Your task to perform on an android device: Open the Whisk app and search for the pizza recipe
Image 0: 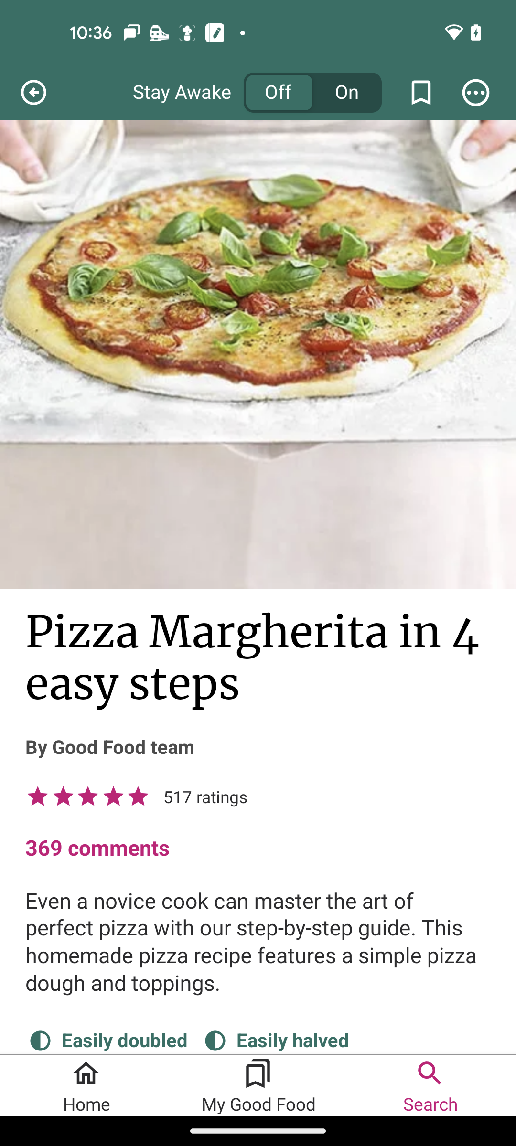
Open the Whisk app
Step 0: open app "Whisk"
Image 1: 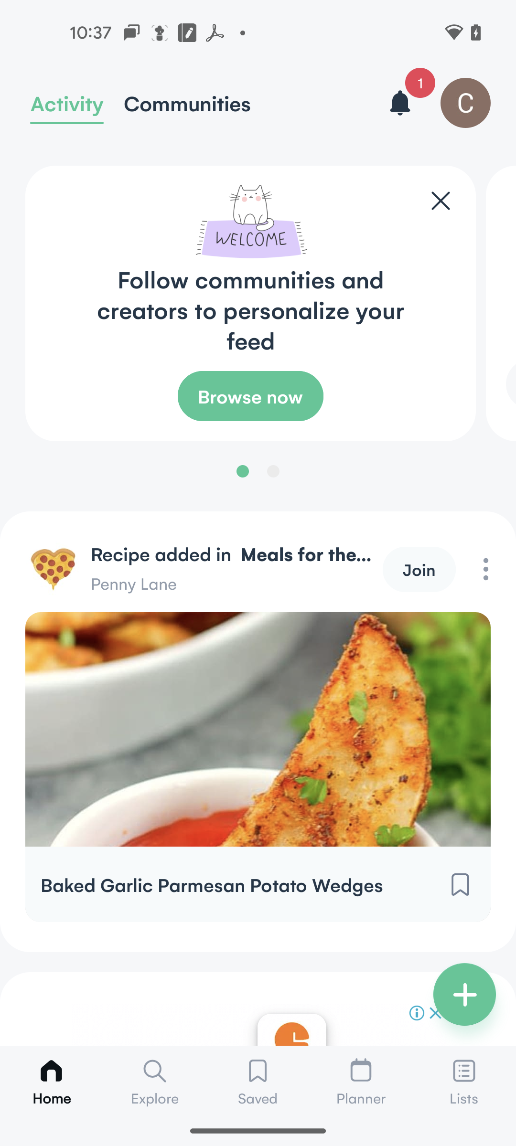
click on the explore tab
Step 1: click (155, 1081)
Image 2: 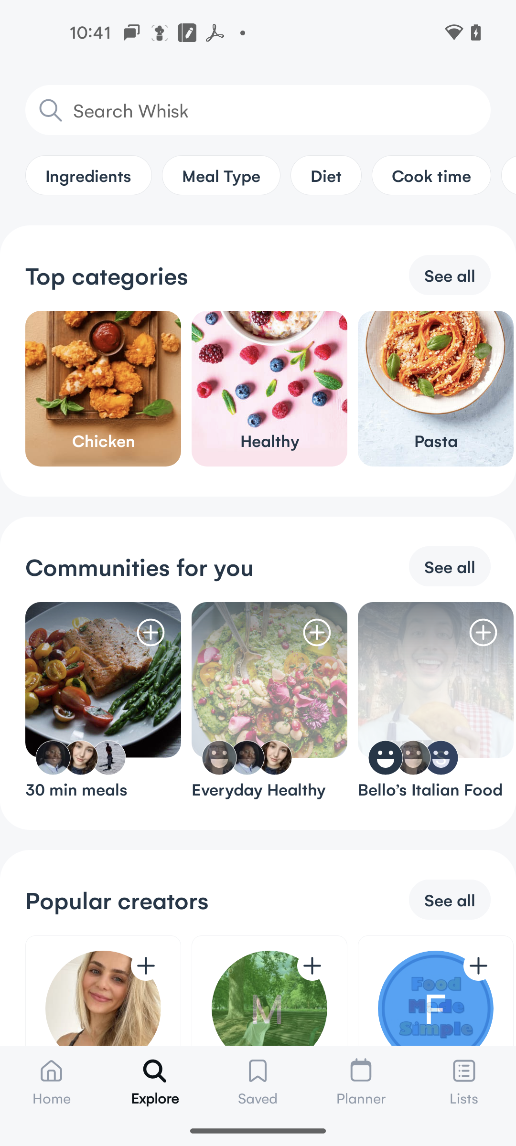
click on the search bar
Step 2: click (258, 110)
Image 3: 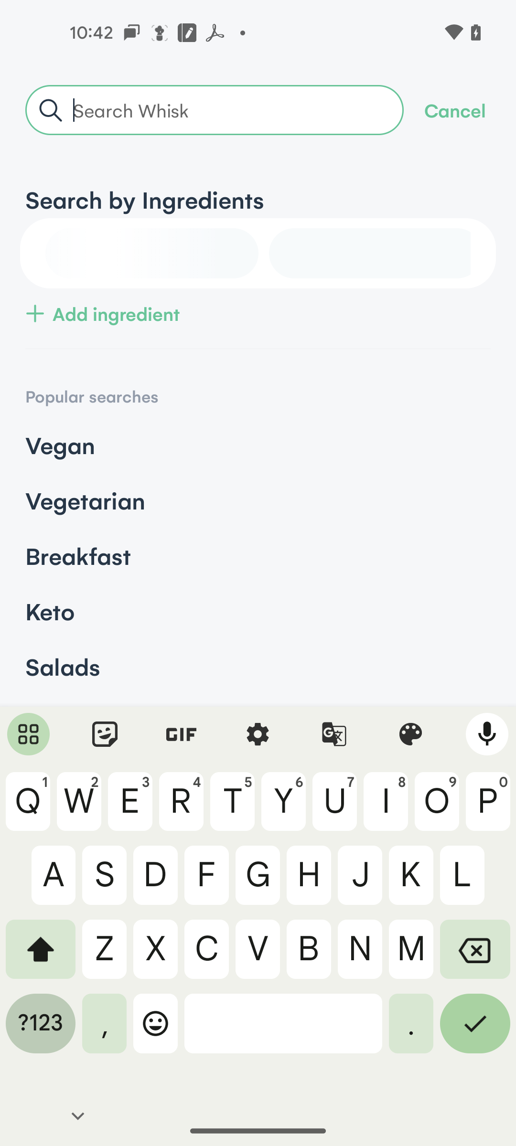
search for the pizza
Step 3: type "pizza"
Image 4: 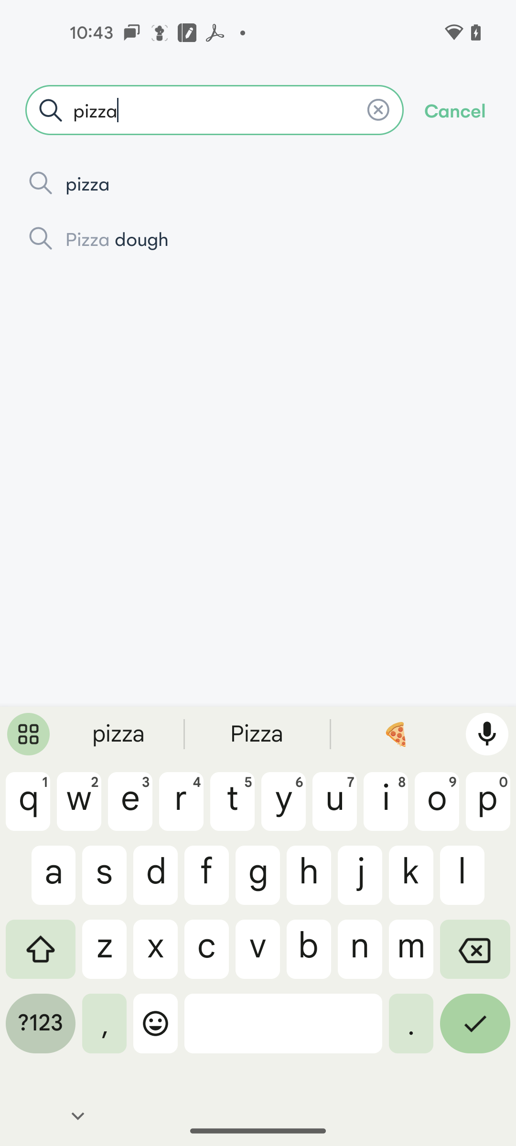
click on the first search result
Step 4: click (258, 183)
Image 5: 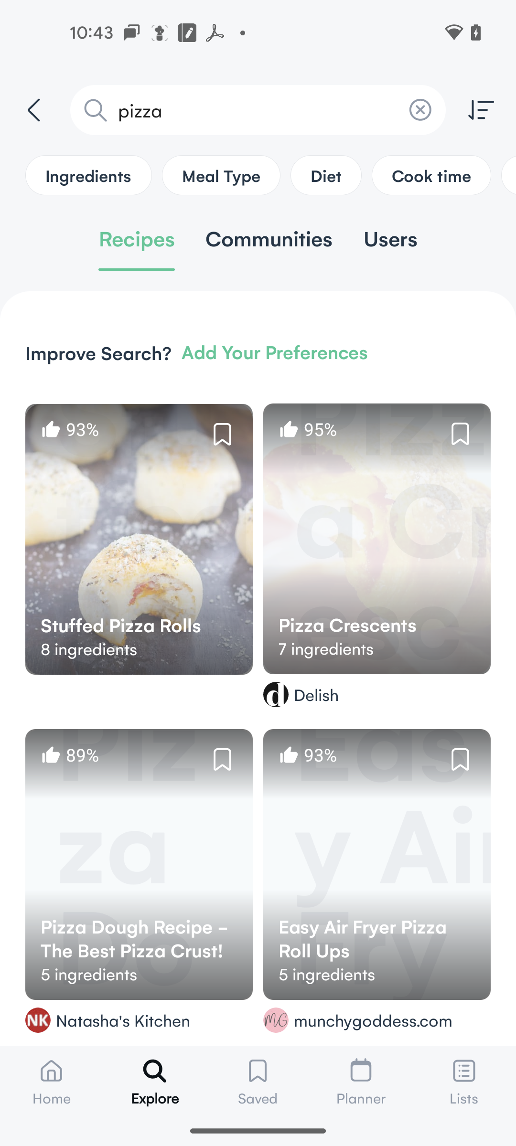
click on the stuffed pizza rolls
Step 5: click (139, 539)